Your task to perform on an android device: I'd like to delete the old 8:30 a.m. alarm because it's no longer needed.
Image 0: 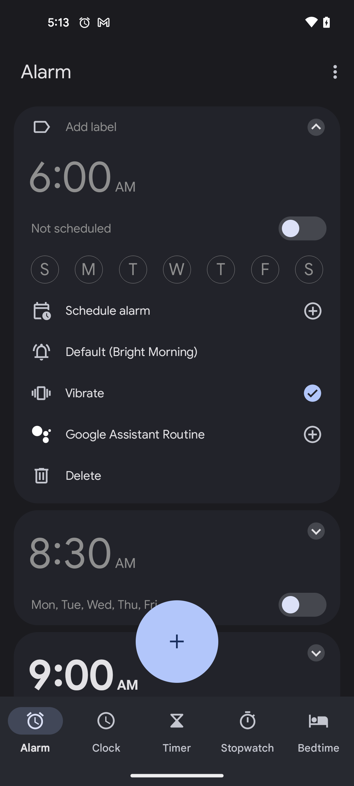
click on the drop down icon of 8:30 AM alarm
Step 0: click (309, 531)
Image 1: 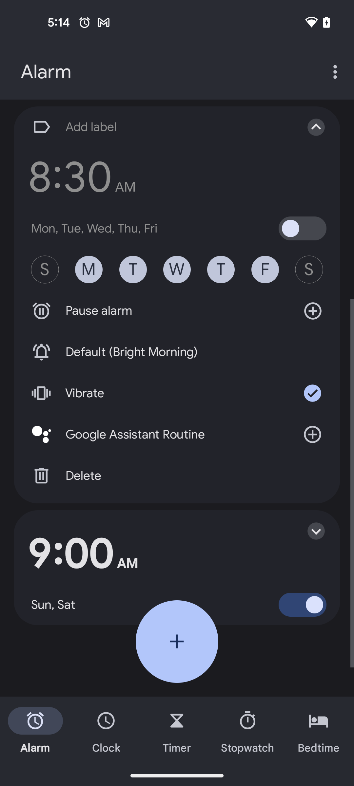
click on the Delete option
Step 1: click (71, 476)